Your task to perform on an android device: In the Mindvalley app, In order to improve my meditation, I would like to listen to the Enchanted jungle in the nature category.
Image 0: 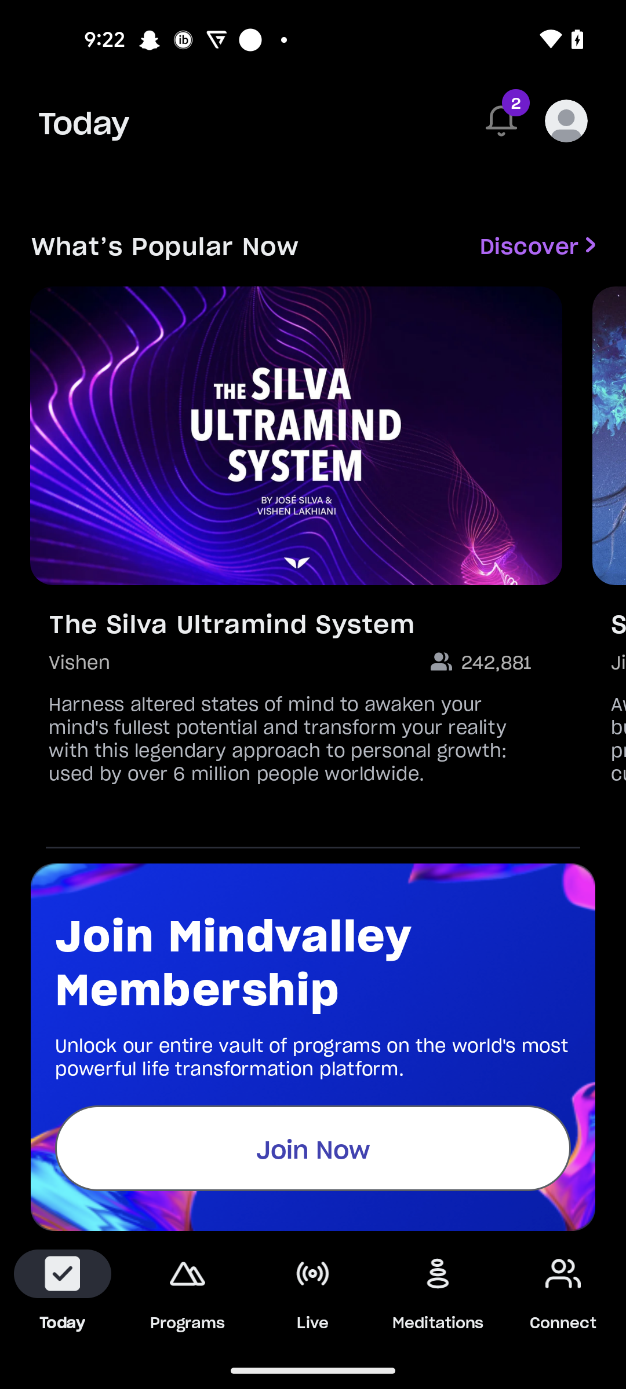
Click on the meditations tab
Step 0: click (438, 1292)
Image 1: 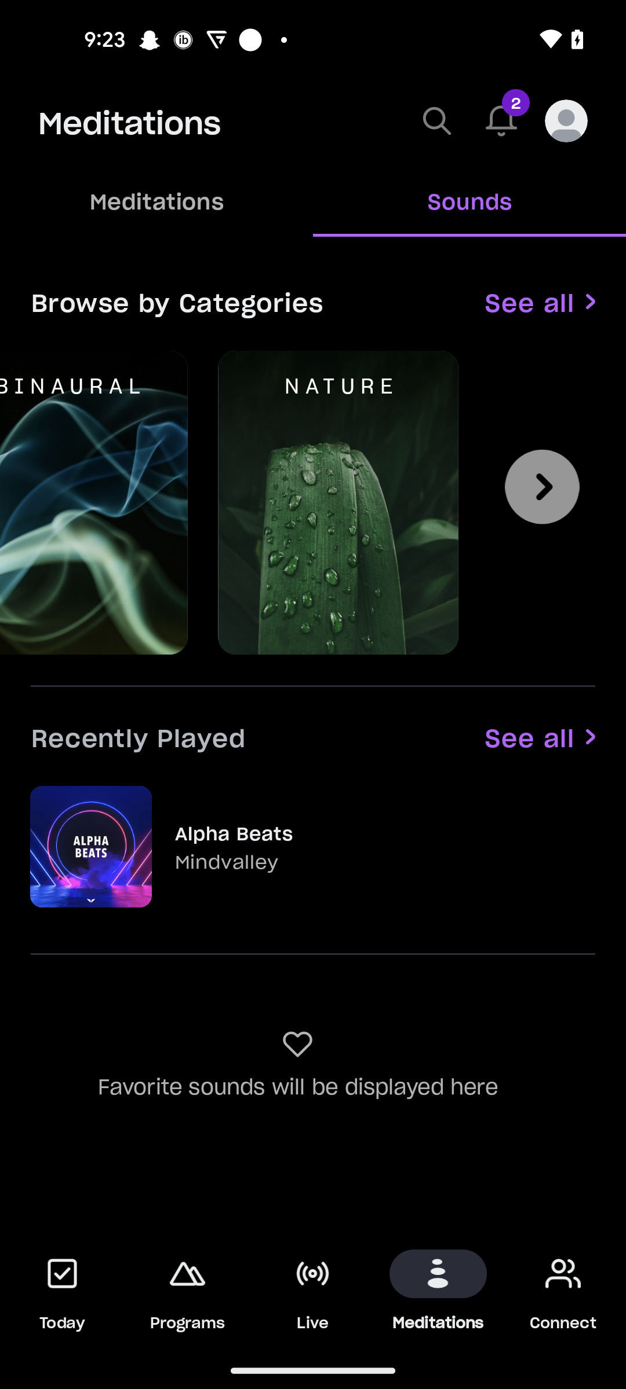
Click on the nature category
Step 1: click (338, 502)
Image 2: 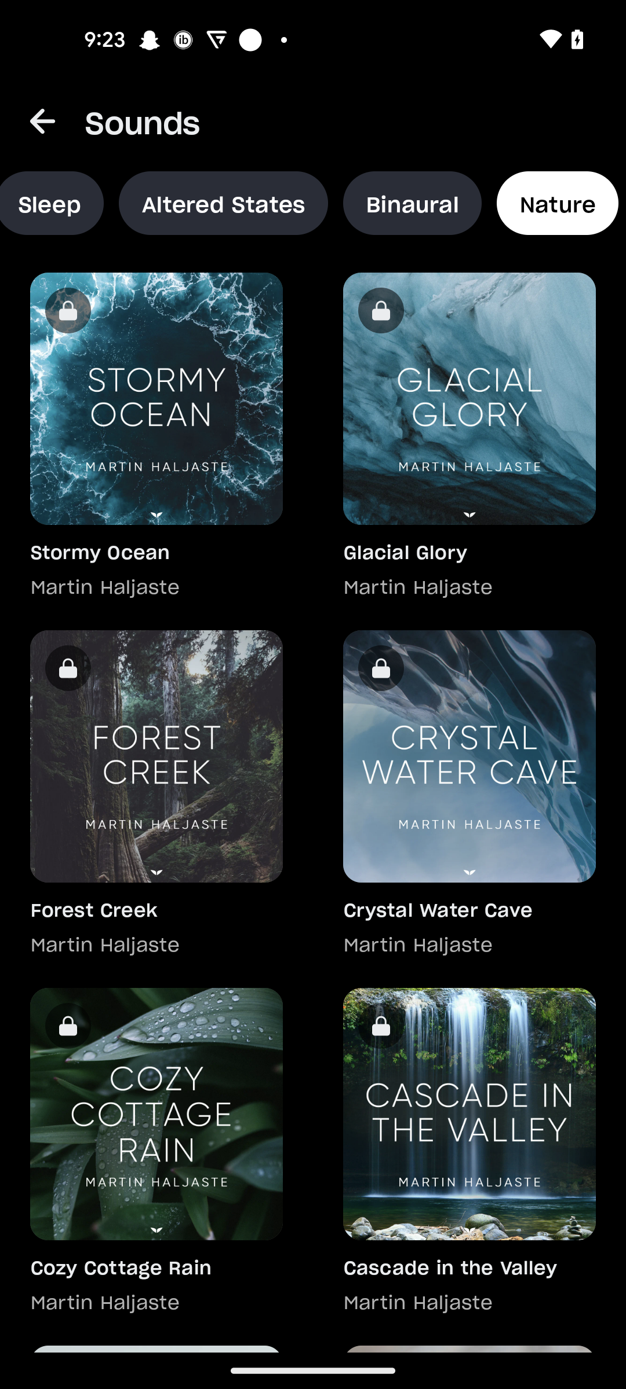
Swipe up 
Step 2: scroll down
Image 3: 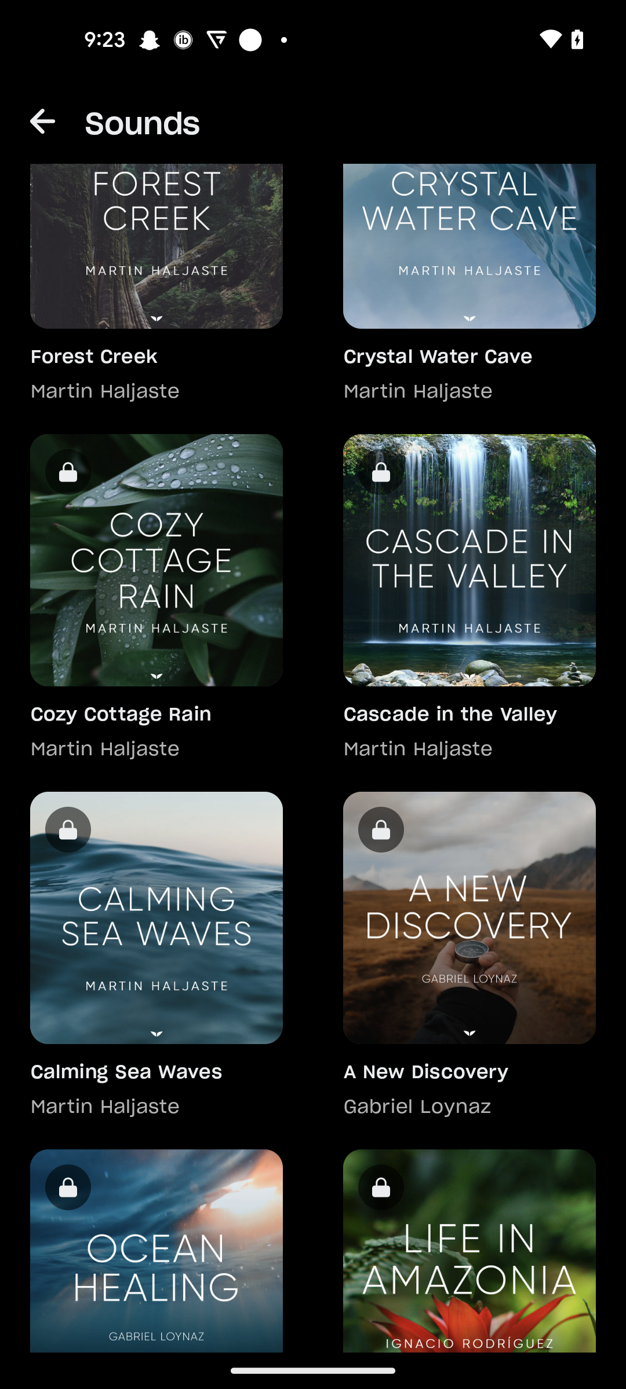
Swipe up 
Step 3: scroll down
Image 4: 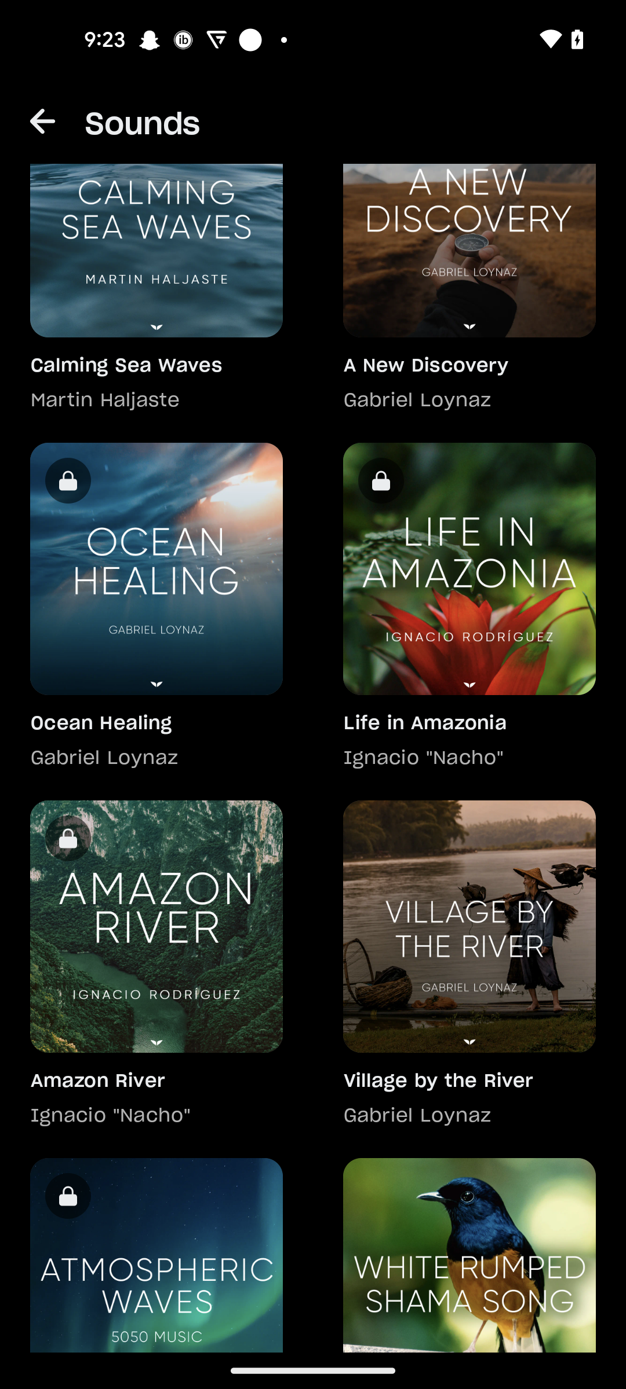
Swipe up 
Step 4: scroll down
Image 5: 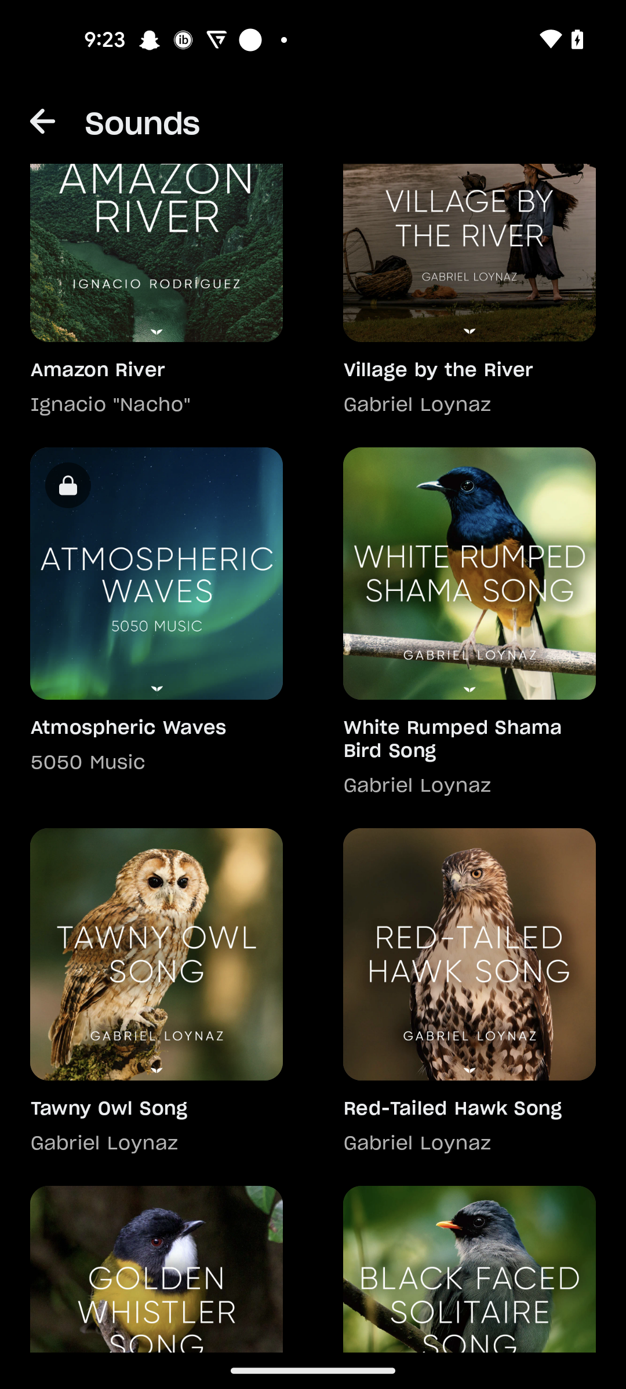
Swipe up 
Step 5: scroll down
Image 6: 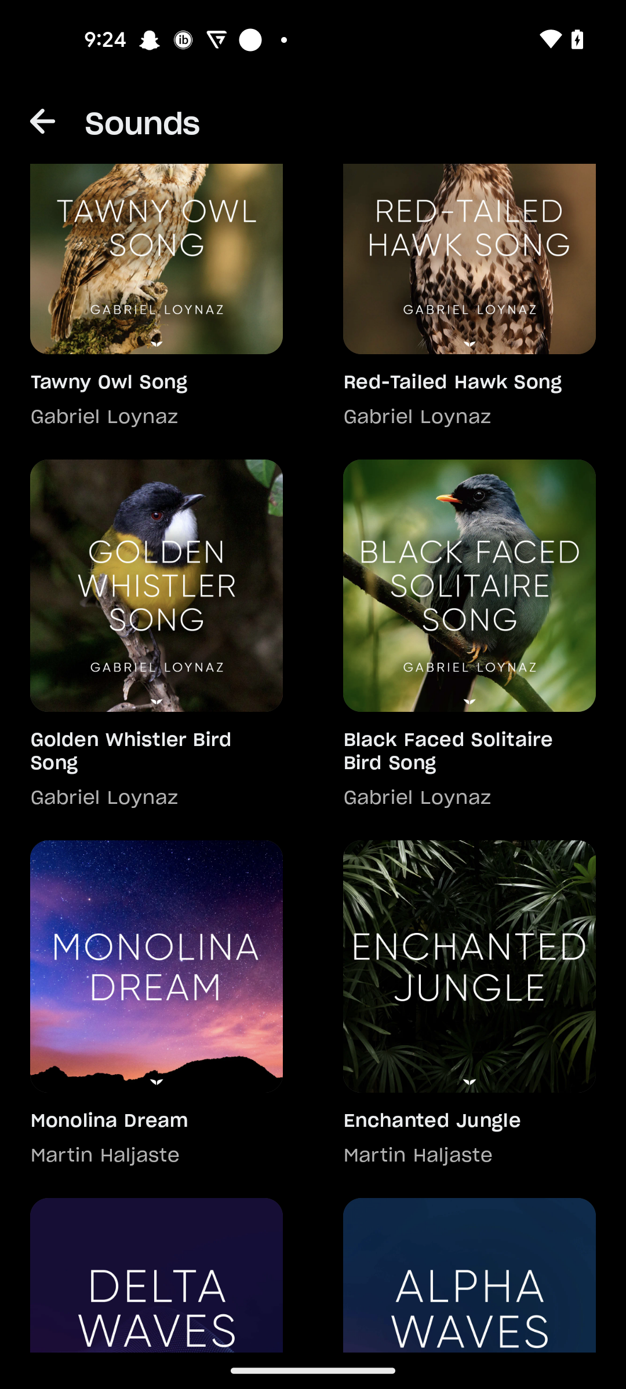
Click on the Enchanted jungle
Step 6: click (469, 966)
Image 7: 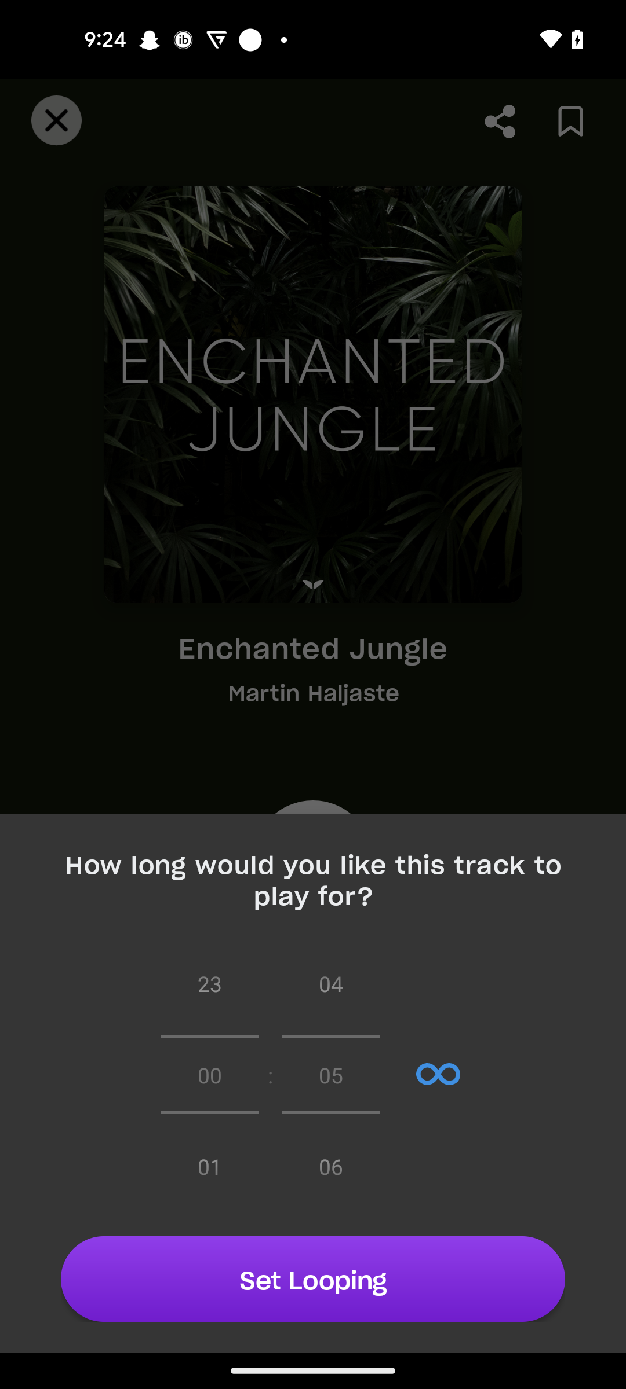
Click on the Enchanted jungle
Step 7: wait